Your task to perform on an android device: Search bus schedules for me from "Durham College in Oshawa Go" to "Crawford Dr. at Harper Rd. Park Ride" on the Rome2Rio app.
Image 0: 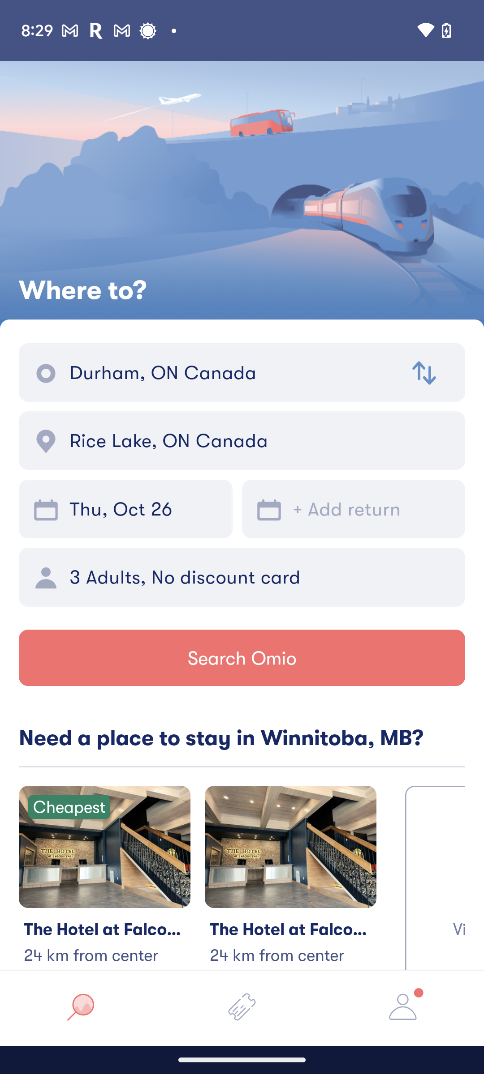
Open the Rome2Rio app.
Step 0: open app "Rome2Rio"
Image 2: 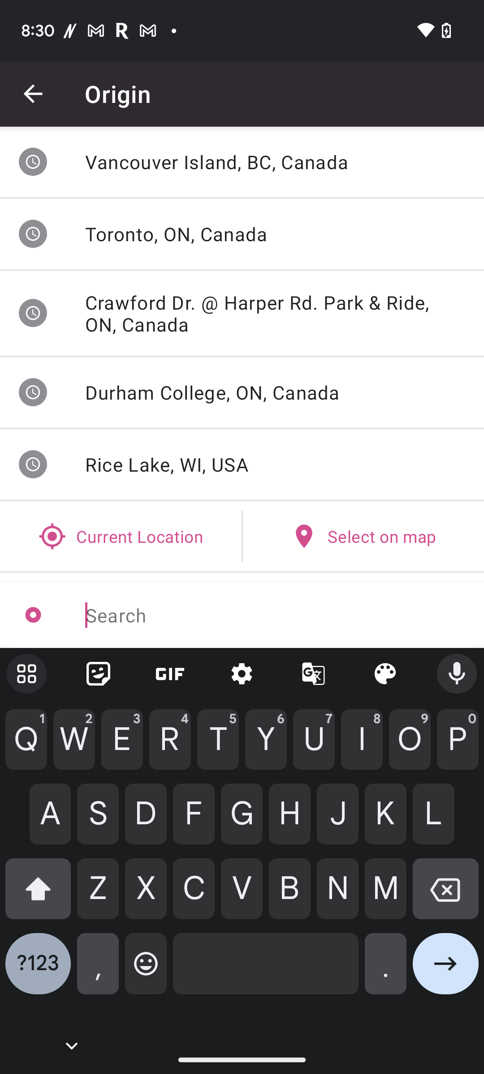
Type Durham College in Oshawa Go in the input box.
Step 2: type "Durham College in Oshawa Go"
Image 4: 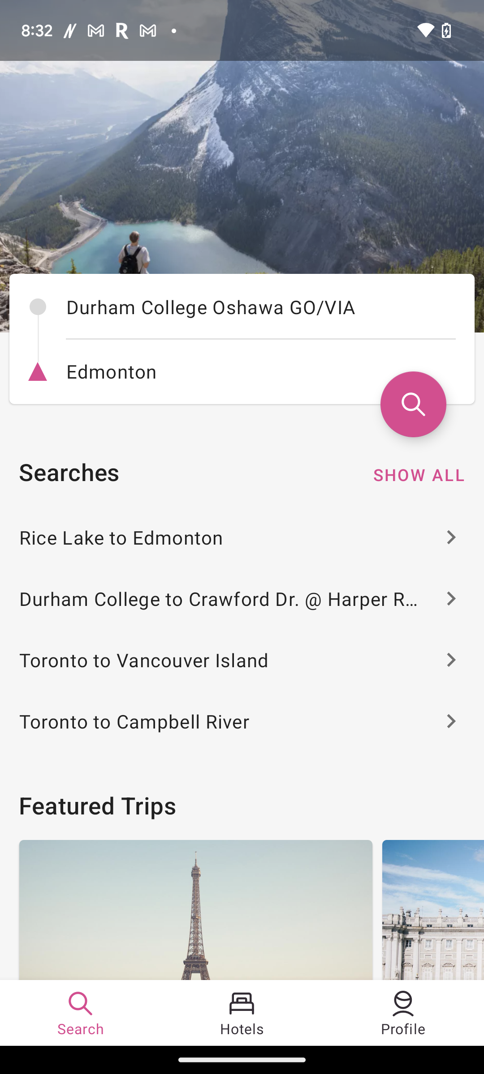
Click on the second input box.
Step 4: click (260, 371)
Image 6: 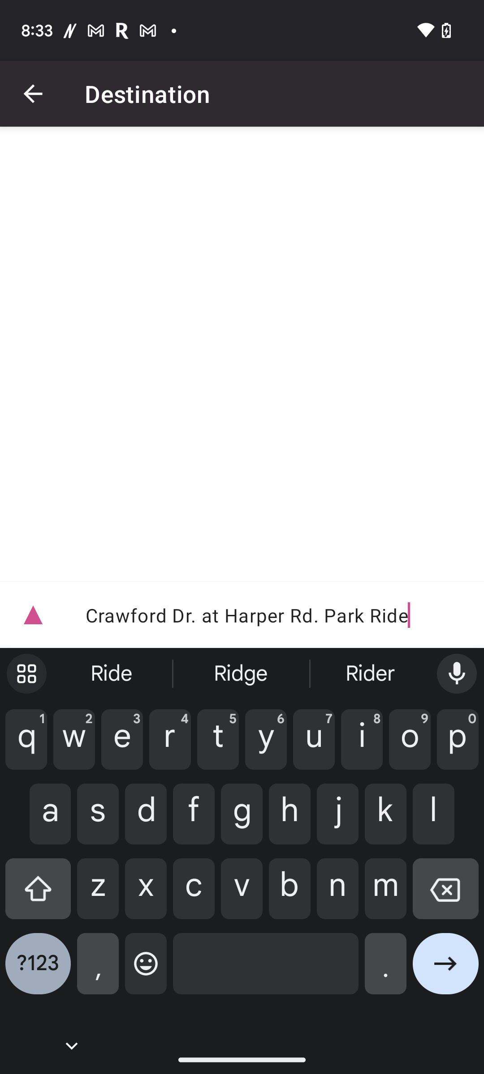
Type Crawford Dr. at Harper Rd. Park Ride in the input box.
Step 6: type "Crawford Dr. @ Harper Rd. Park Ride"
Image 8: 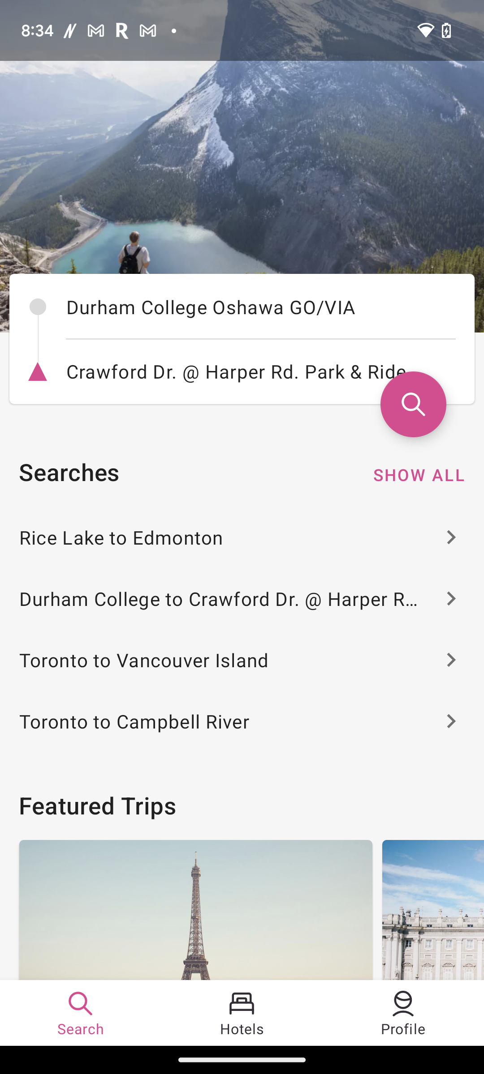
Click on the search icon.
Step 8: click (413, 404)